Your task to perform on an android device: View details of the adidas MensPrizmo M walking shoe in the Amazon app.
Image 0: 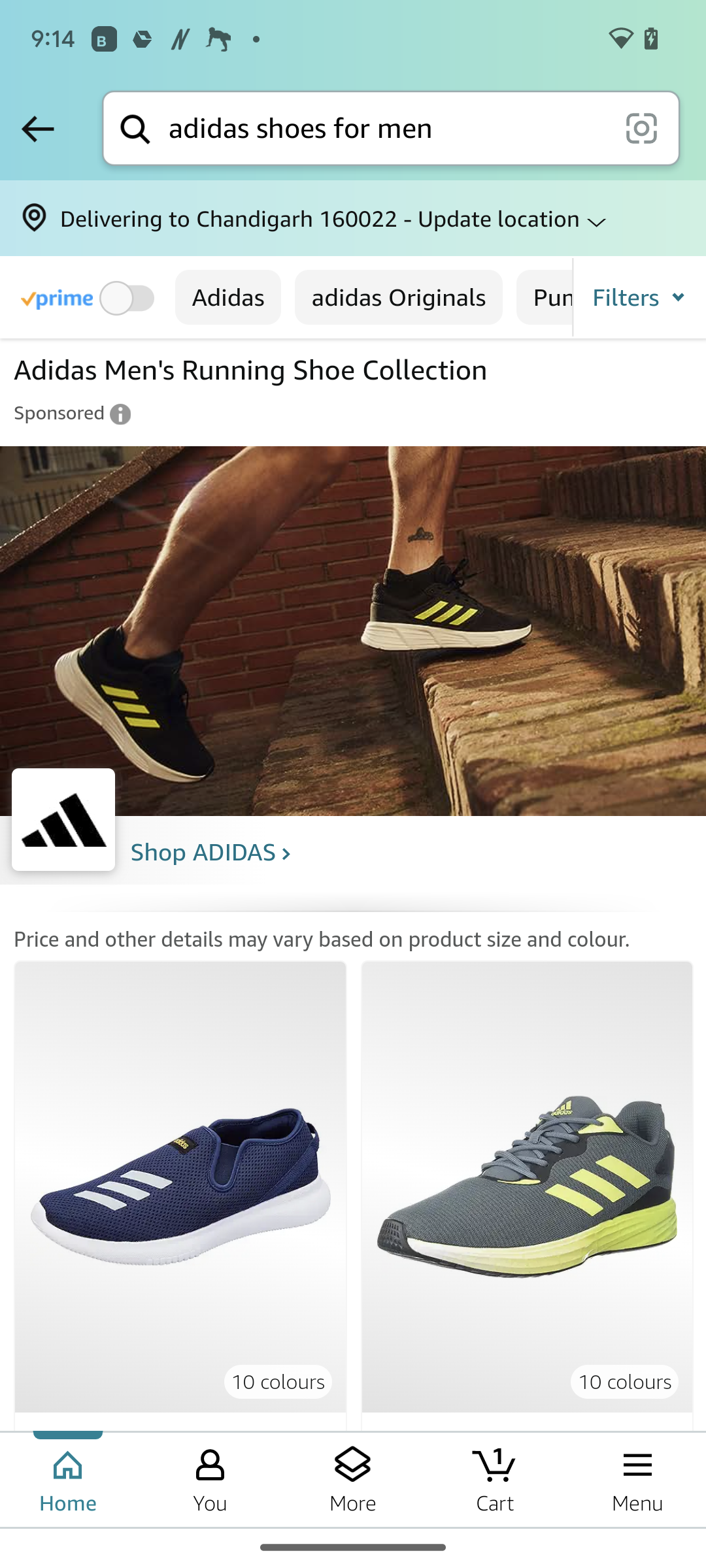
Click on the first image on the left side of the screen.
Step 0: click (180, 1186)
Image 1: 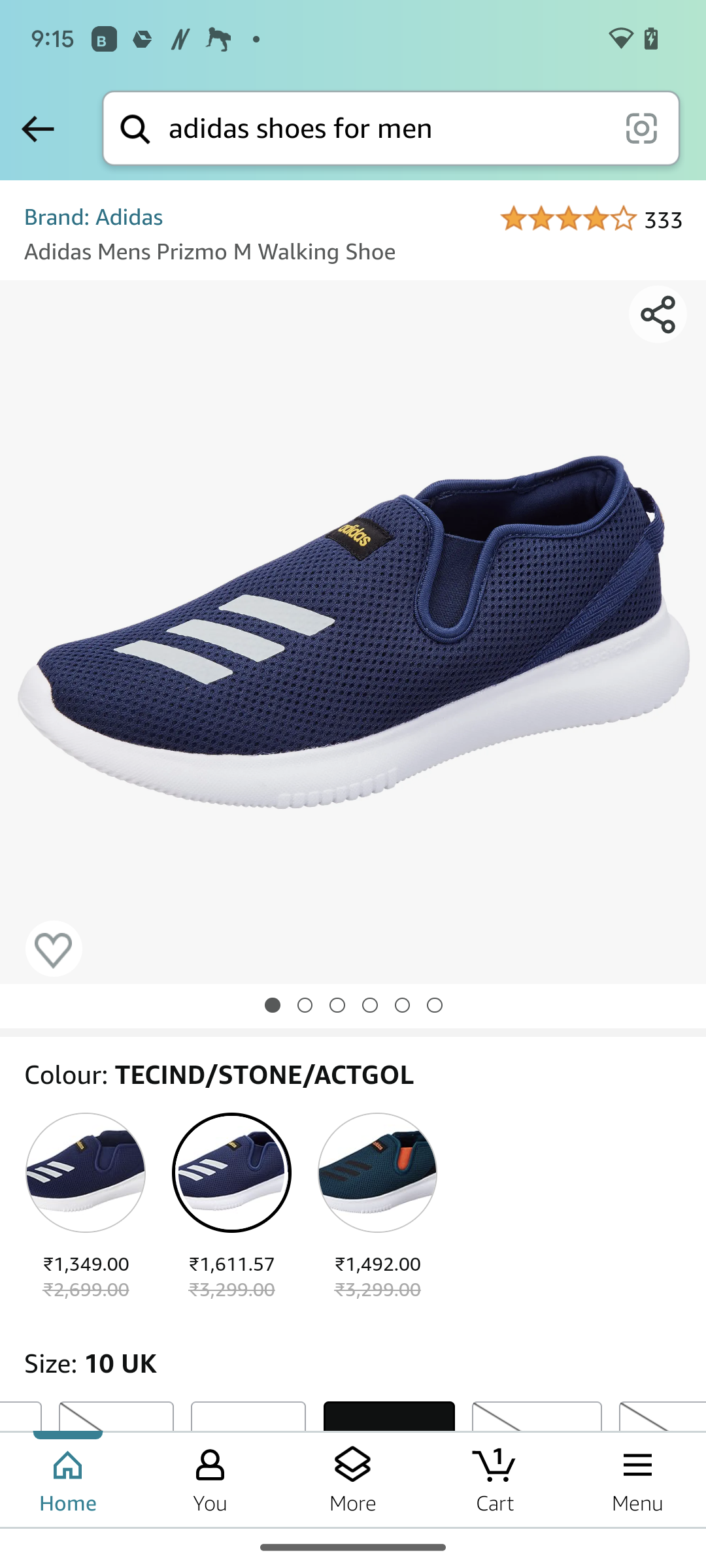
Scroll up to view the product details section.
Step 1: scroll down
Image 2: 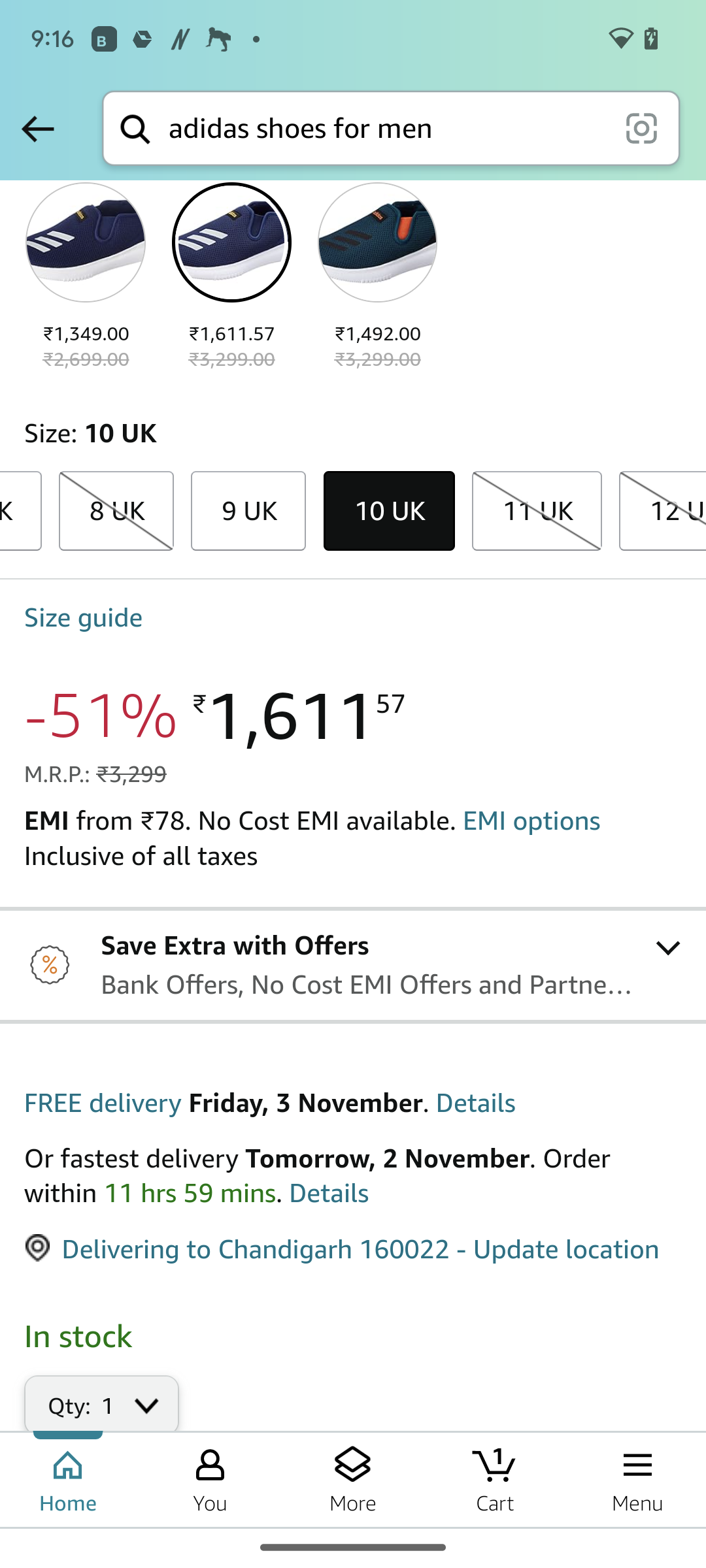
Scroll up to view the product details section.
Step 2: scroll down
Image 3: 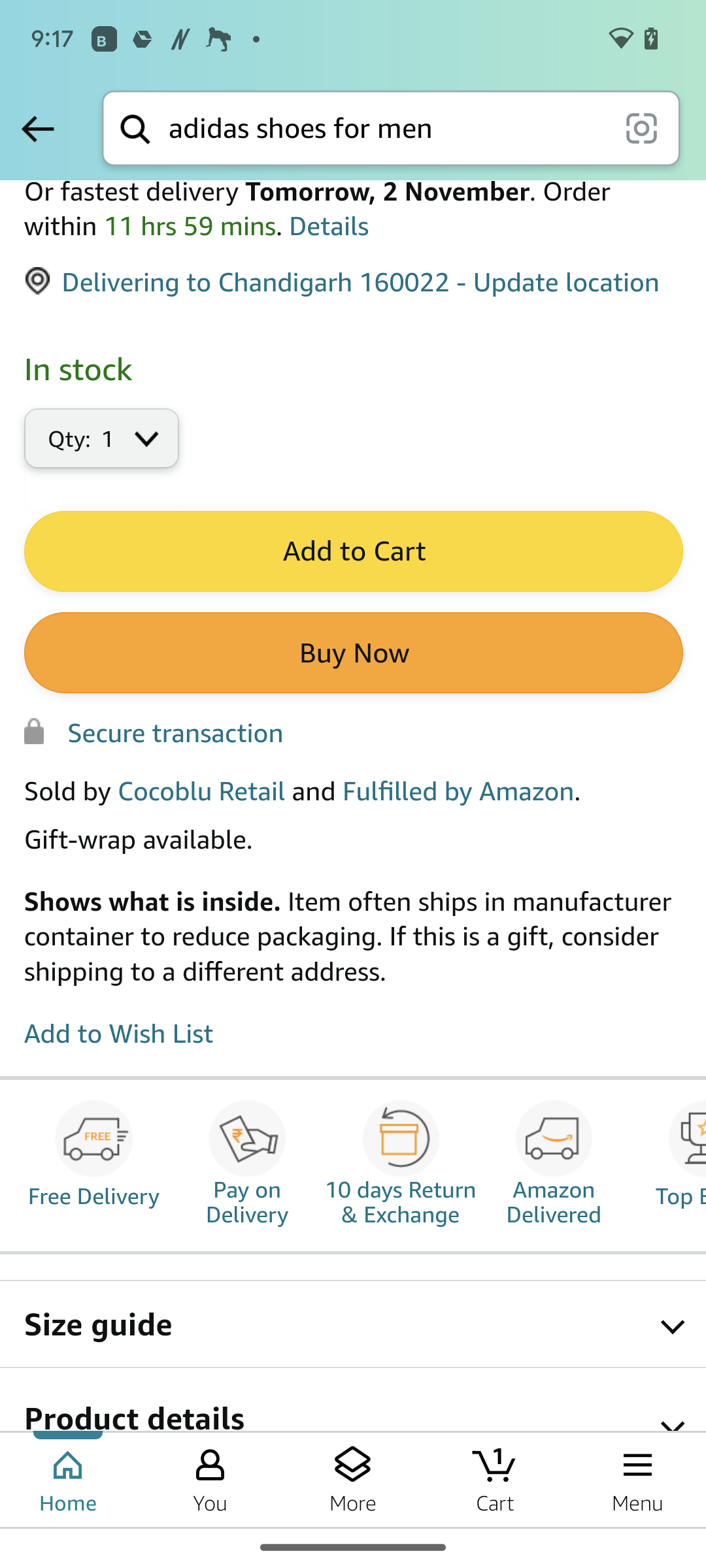
Scroll up to view the product details section.
Step 3: scroll down
Image 4: 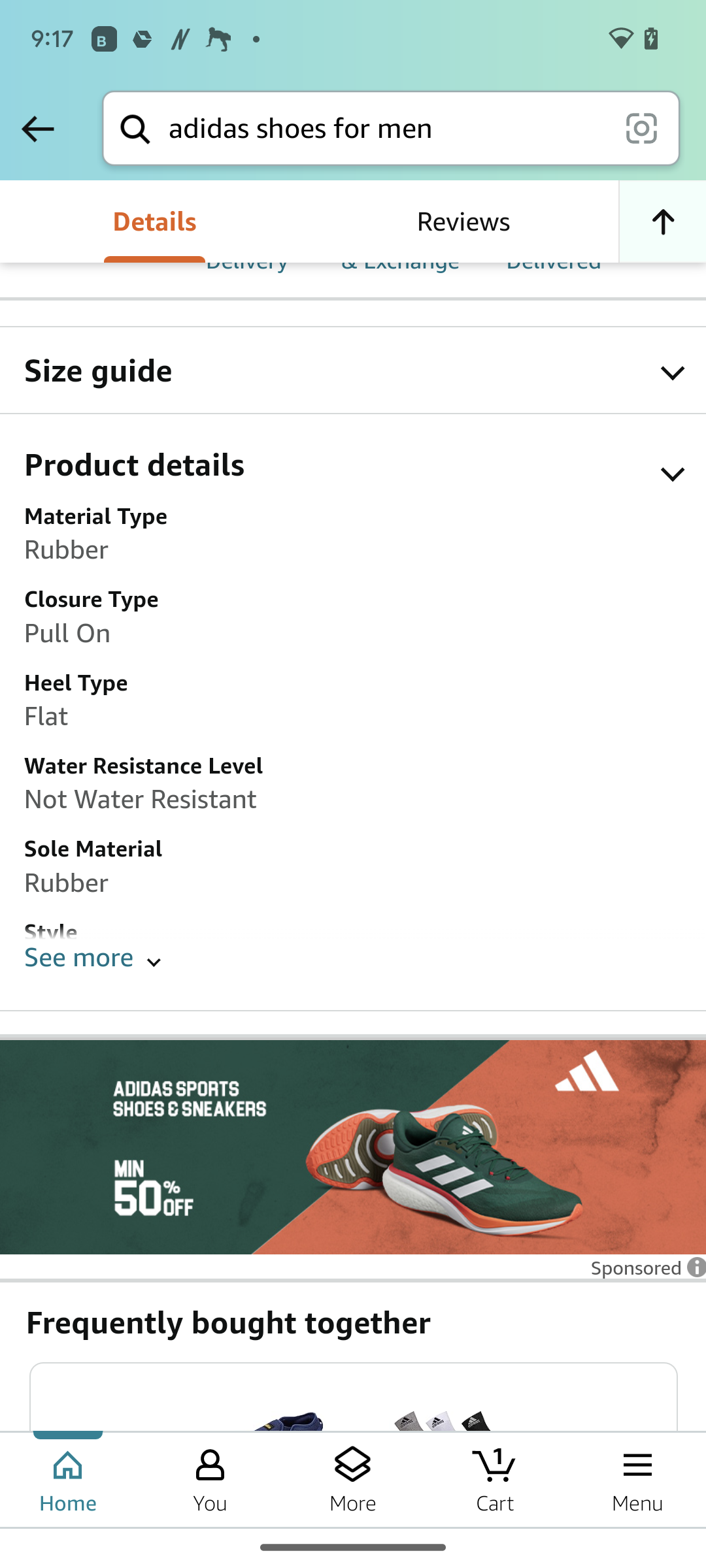
Click on the drop-down icon on the right side of the screen.
Step 4: click (365, 472)